Your task to perform on an android device: Save the Black track sole contrast ankle boots for women to the wishlist.
Image 0: 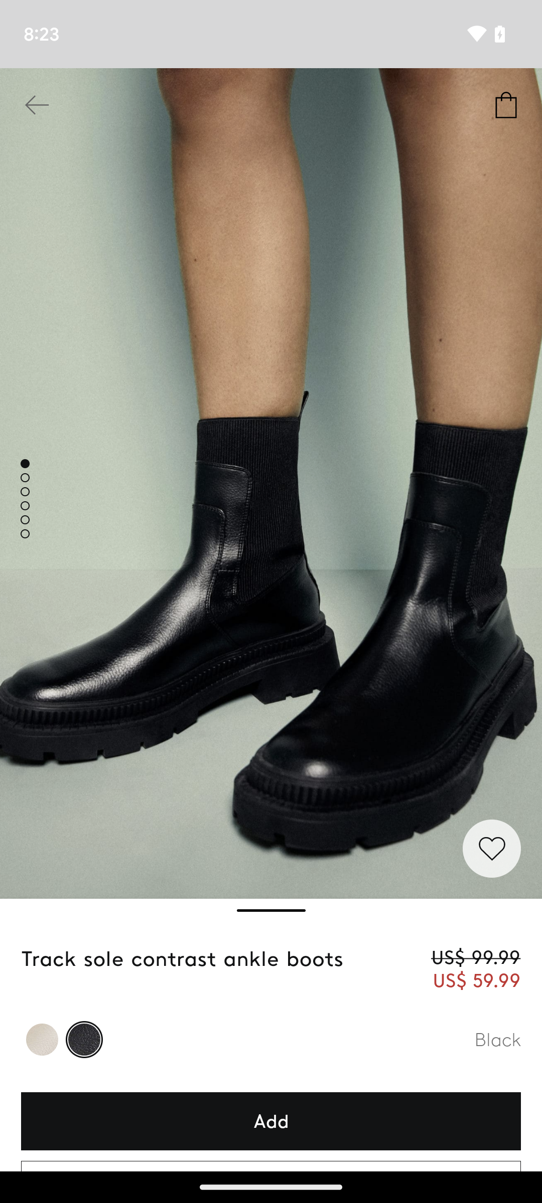
Click on the heart icon at the right bottom of the screen 
Step 0: click (491, 848)